Your task to perform on an android device: I wish to use the JioMart app to view the things that have been added to the shopping basket.
Image 0: 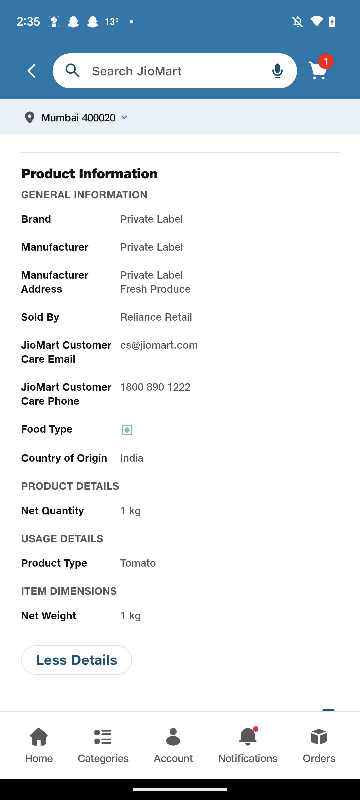
Click on cart icon
Step 0: click (318, 70)
Image 1: 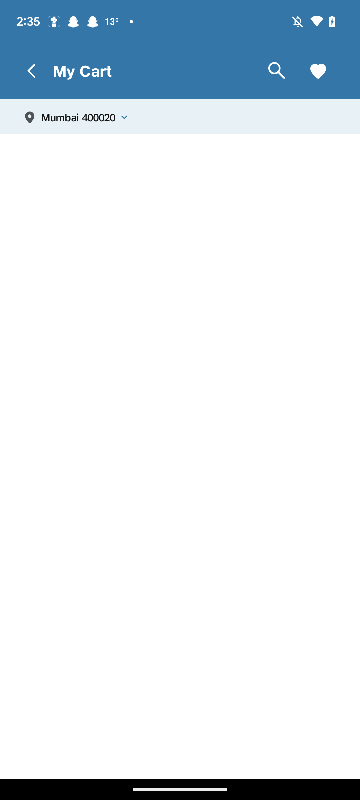
Click on cart icon
Step 1: wait